Your task to perform on an android device: In the Breethe app, In order to improve my meditation, I would like to listen to the sounds of nature.
Image 1: 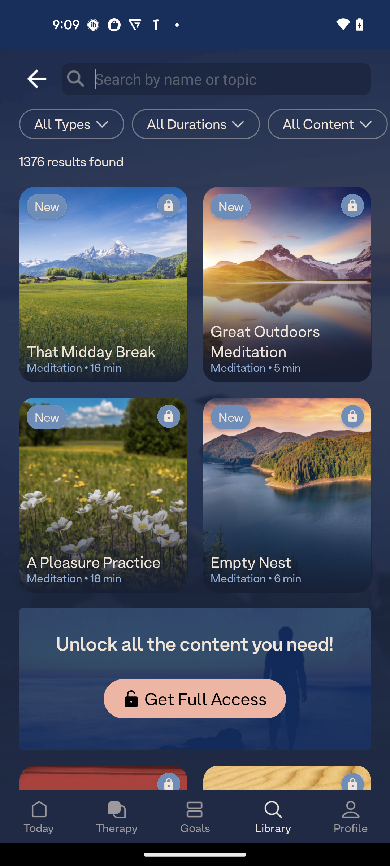
Click on the Search bar
Step 1: click (221, 79)
Image 2: 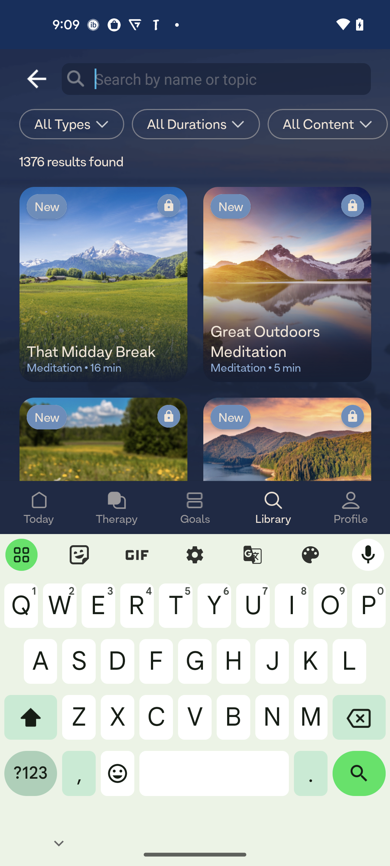
Enter a meditation as sounds of nature
Step 2: type "sounds of nature"
Image 3: 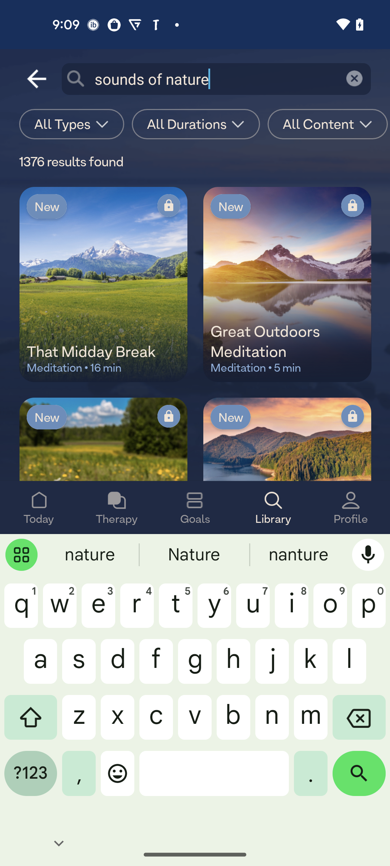
Click on the search icon
Step 3: click (359, 779)
Image 4: 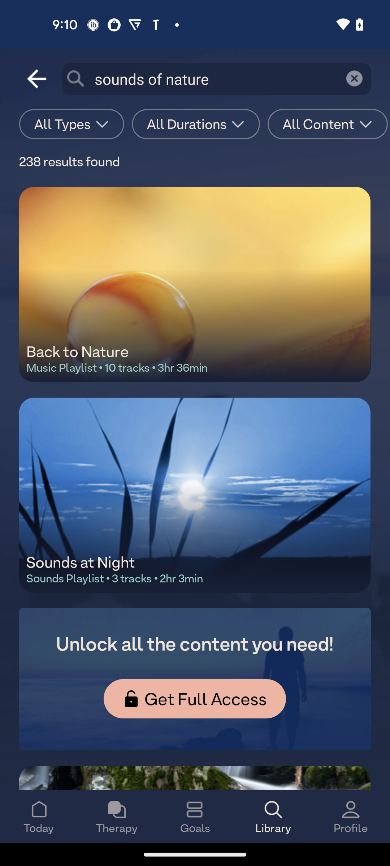
Click on the back to nature 
Step 4: click (194, 325)
Image 5: 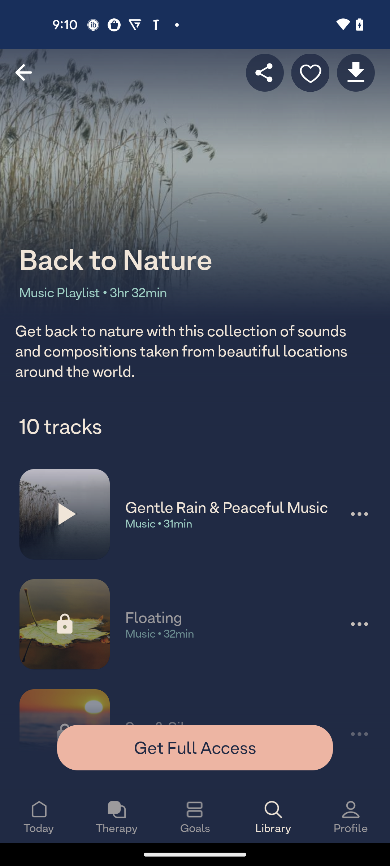
Click on the first result
Step 5: click (229, 507)
Image 7: 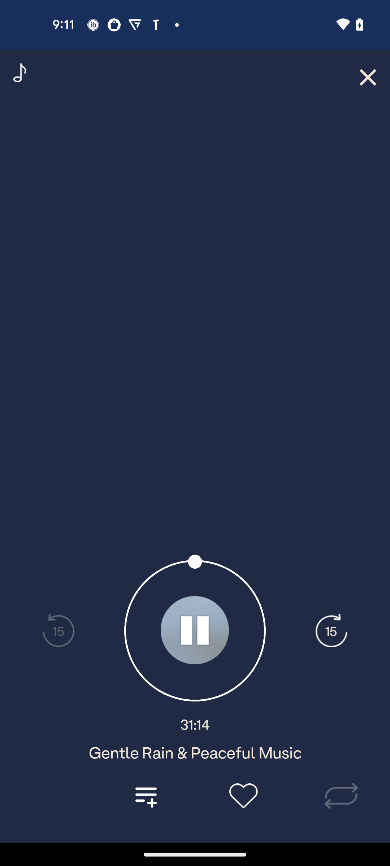
Click on the play button 
Step 7: wait